Your task to perform on an android device: I would like to view the lowest priced shoes with their product details in the Nike app.
Image 0: 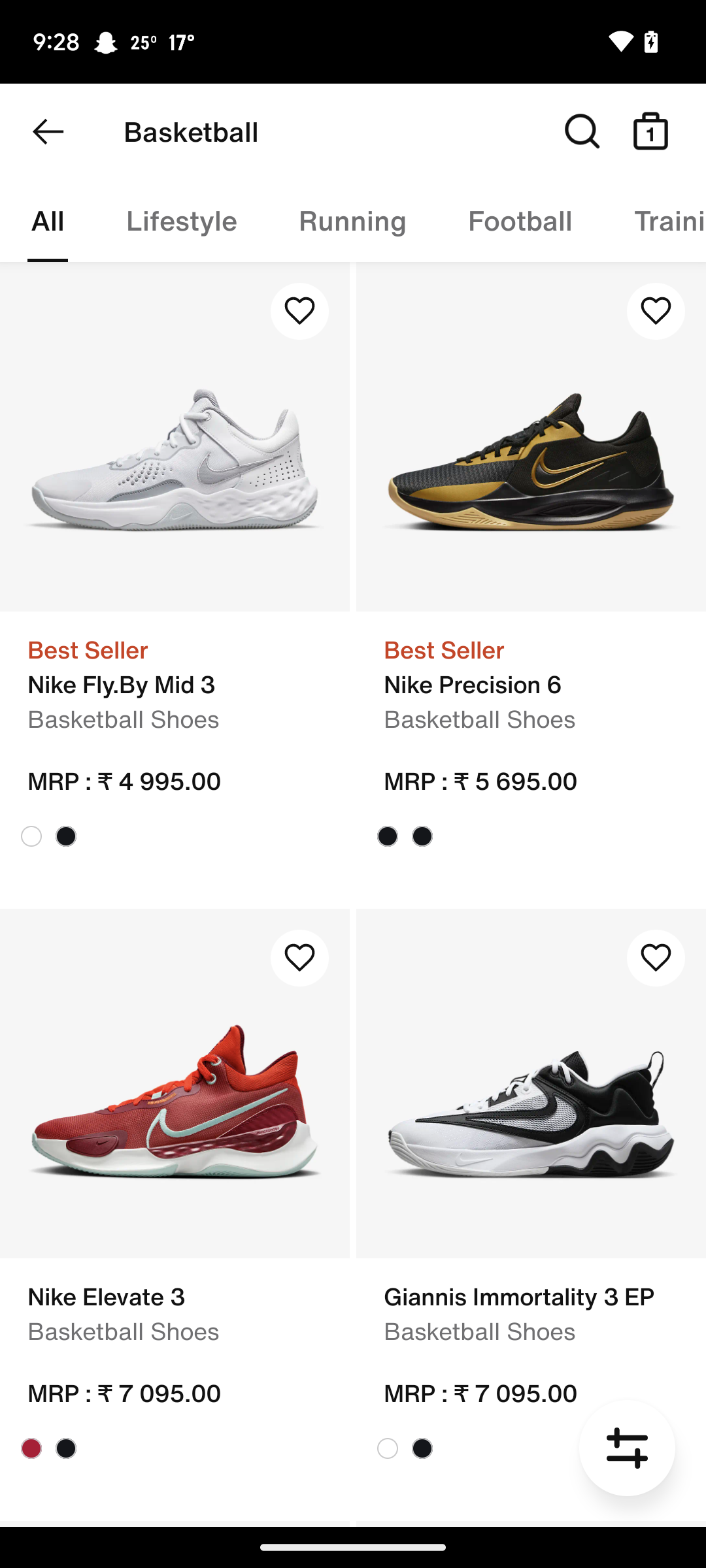
Click on the filter icon at the bottom right corner of the screen
Step 0: click (627, 1448)
Image 1: 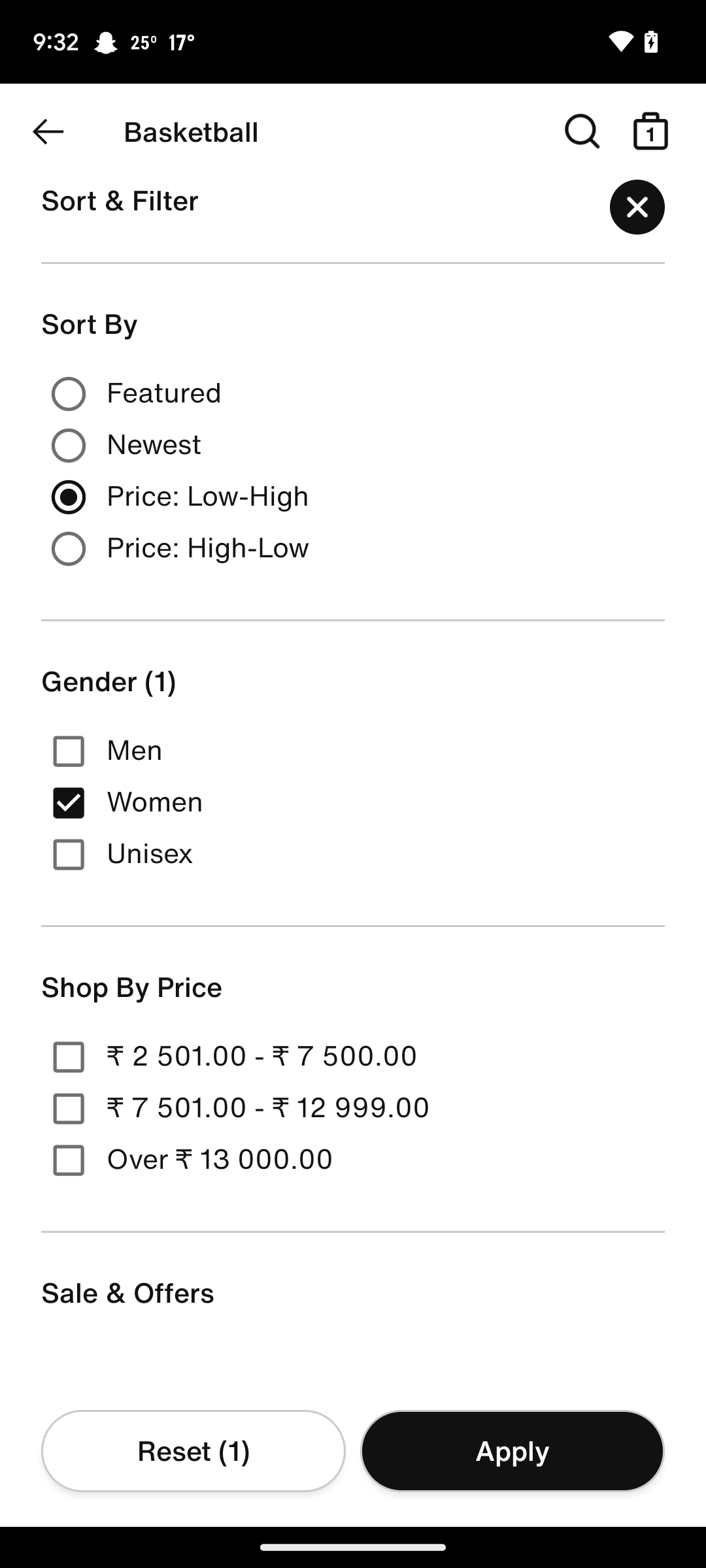
Click on the apply button at the bottom right corner of the screen
Step 1: click (512, 1450)
Image 3: 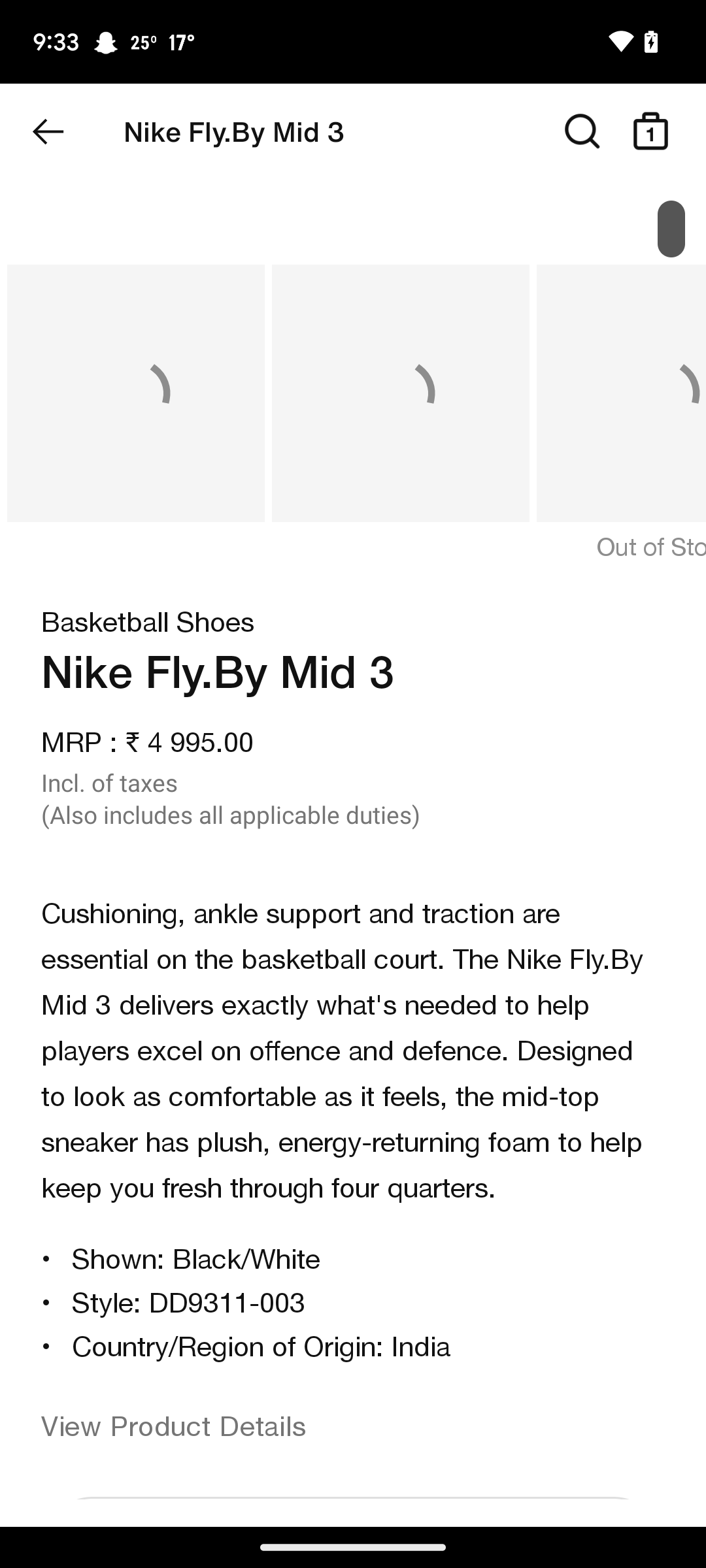
Open the first item
Step 3: wait
Image 4: 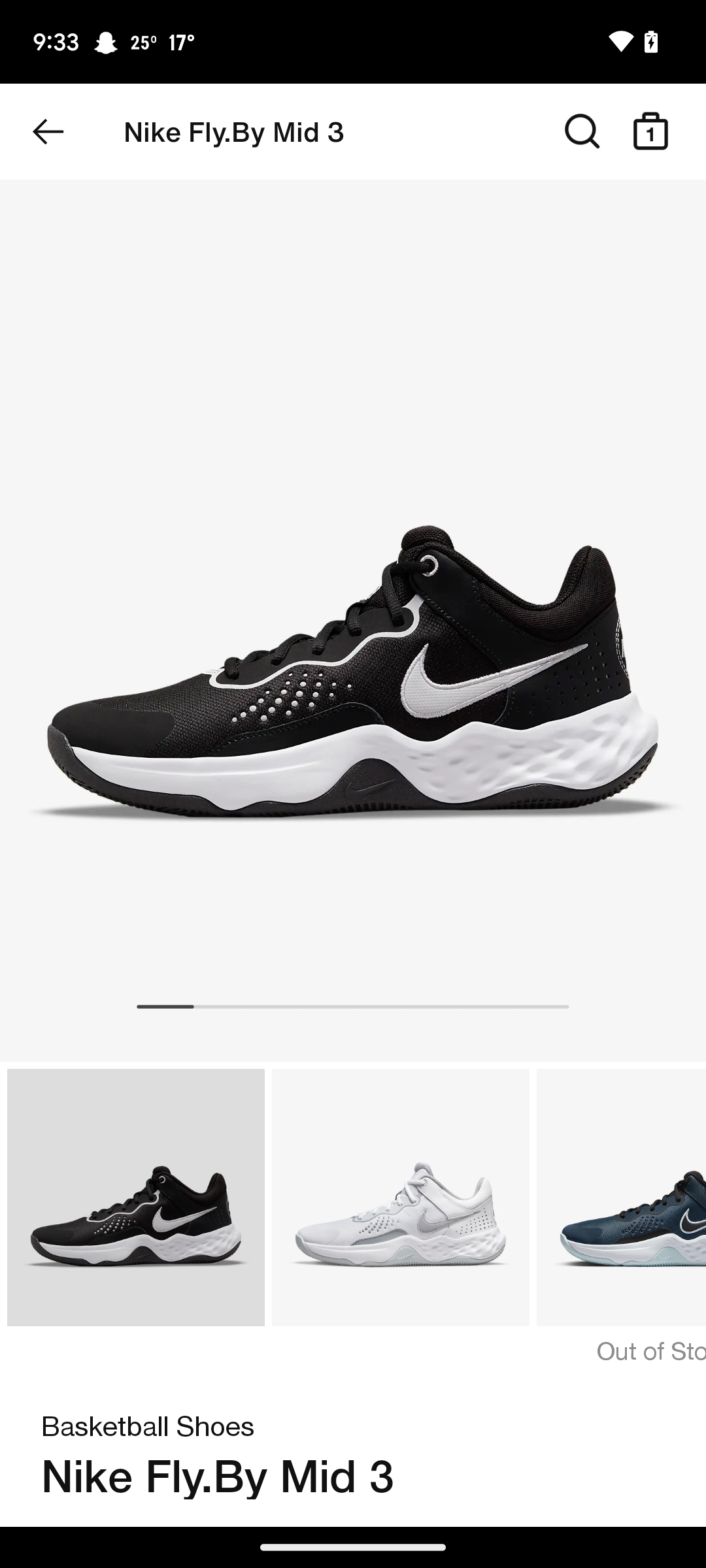
Swipe up to view the product details
Step 4: scroll down
Image 5: 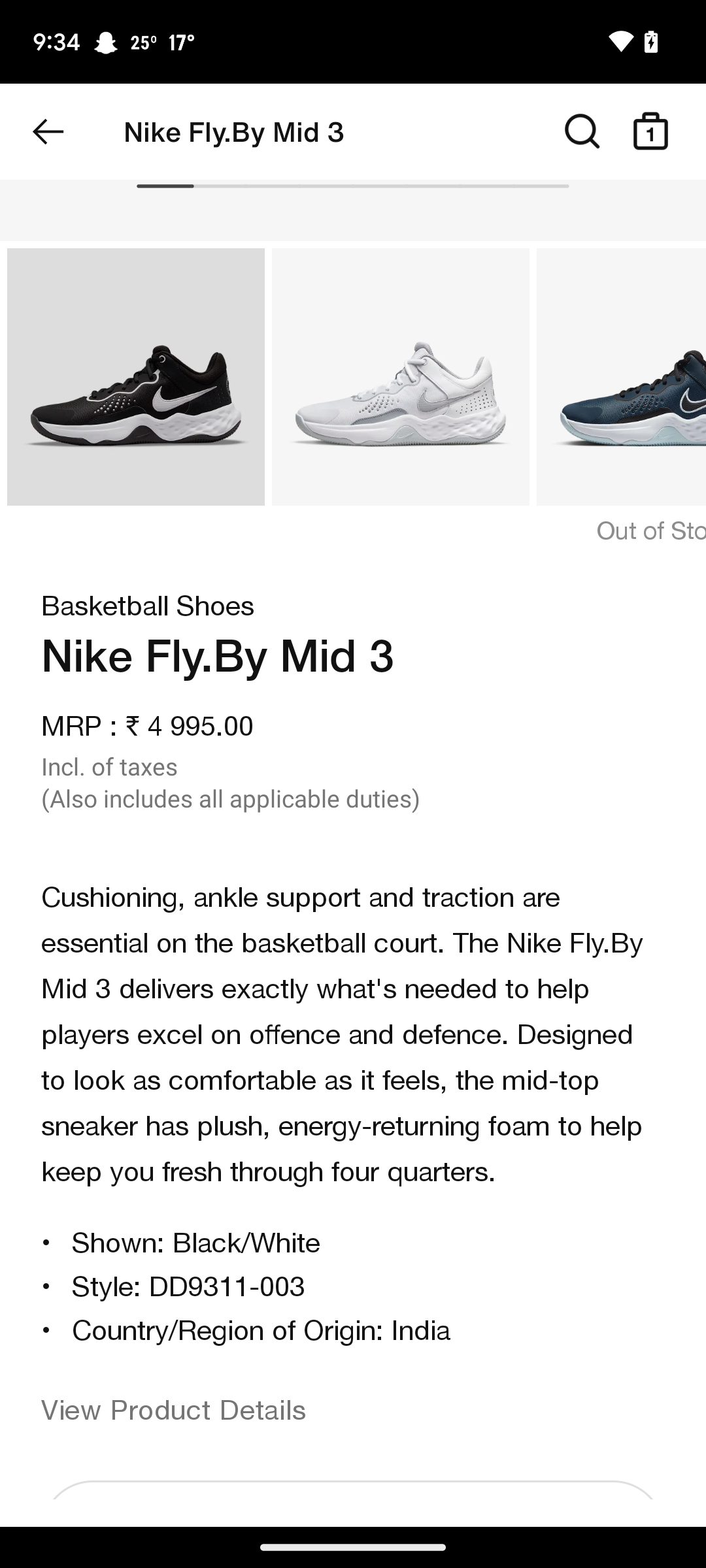
Click on the view product details
Step 5: click (352, 1412)